Your task to perform on an android device: I want to check my Kanato Goto buddies activity and how much he walks in the morning
Image 0: 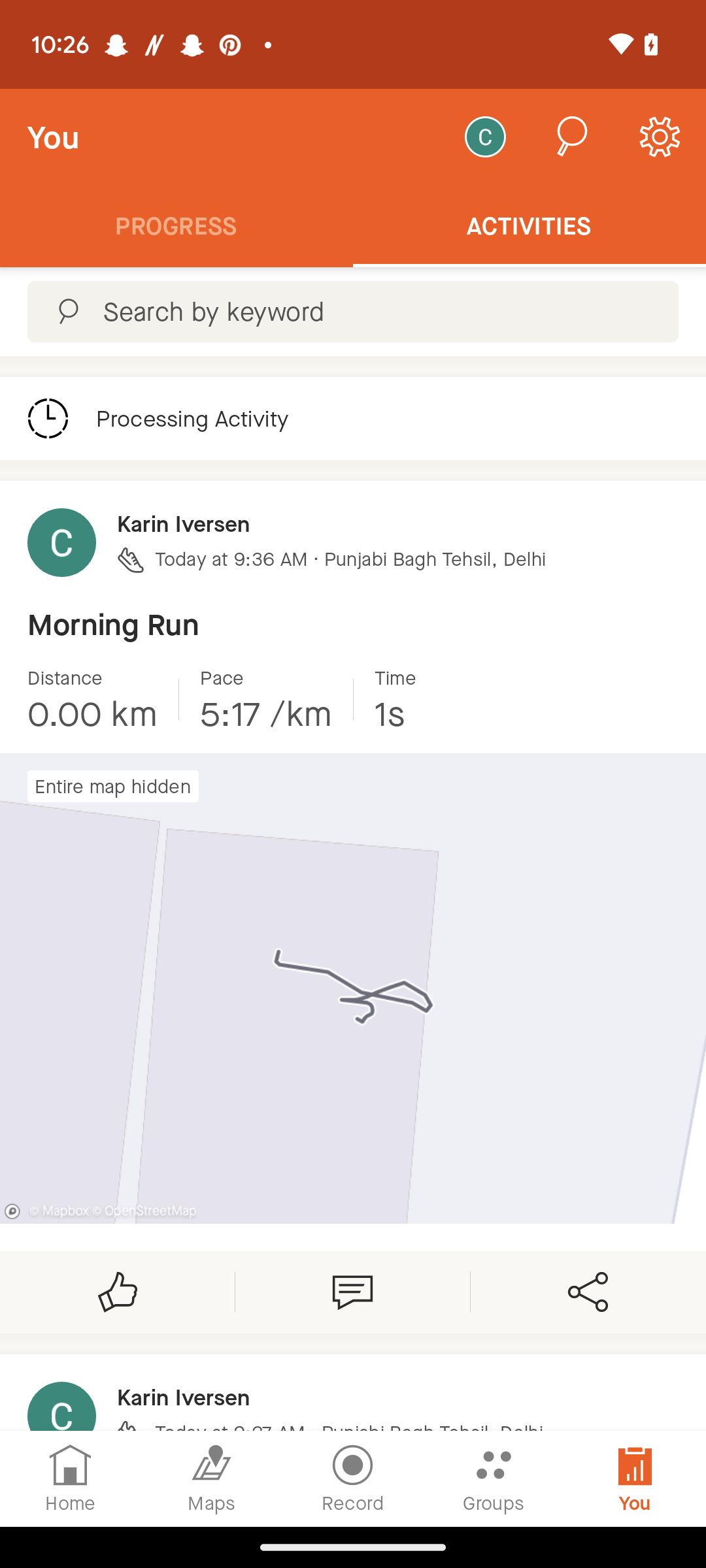
Click on the Groups icon 
Step 0: click (494, 1478)
Image 1: 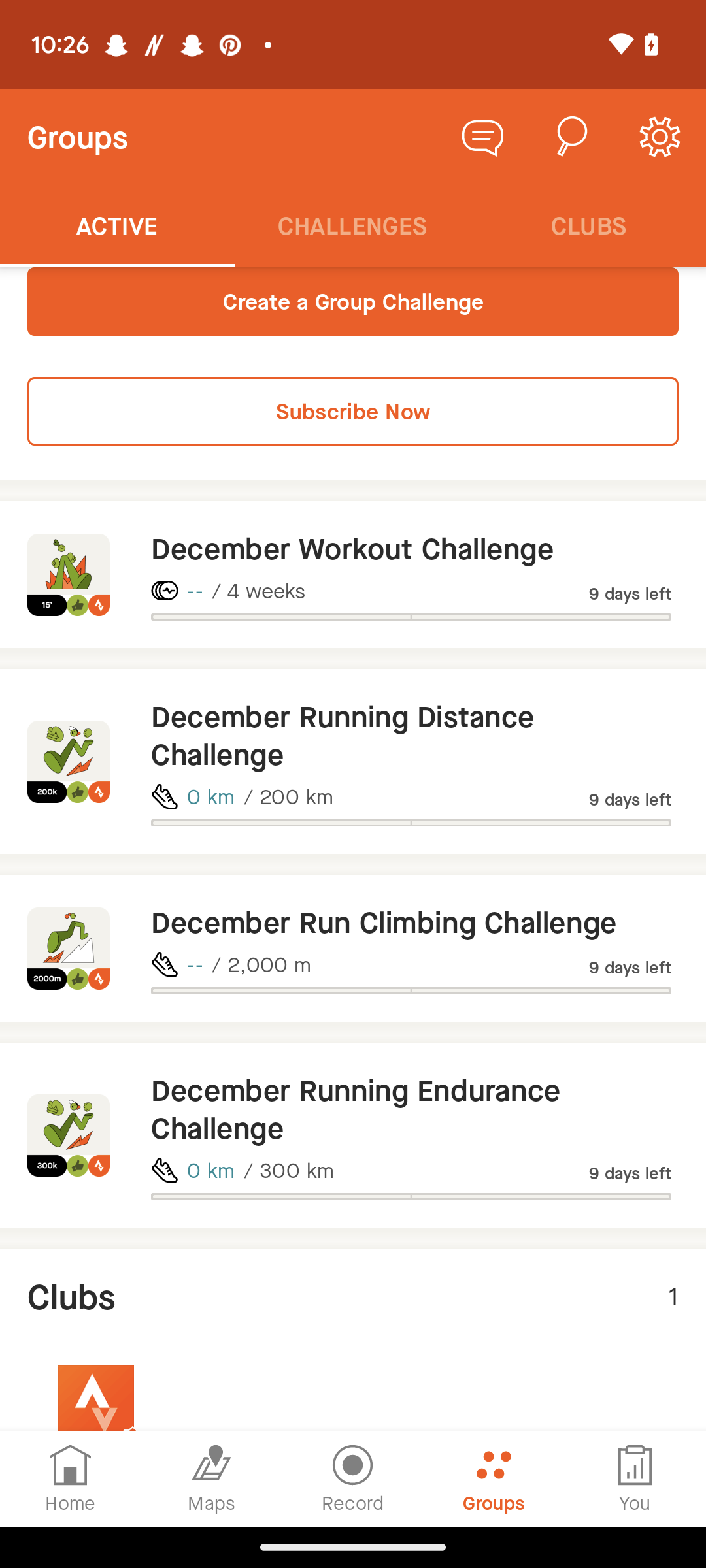
Click on the Running Distance challenge option
Step 1: click (397, 735)
Image 2: 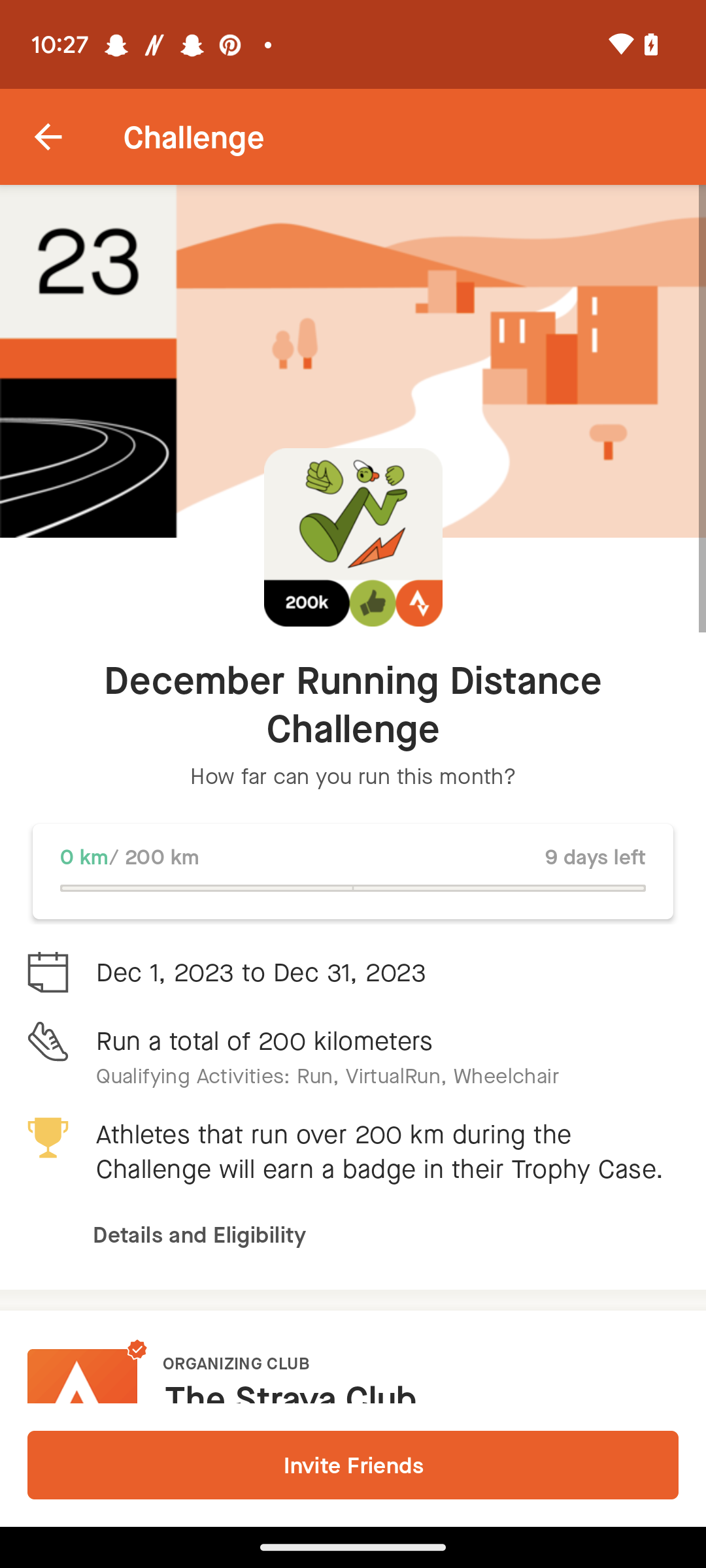
Scroll up to view my friend name
Step 2: scroll down
Image 3: 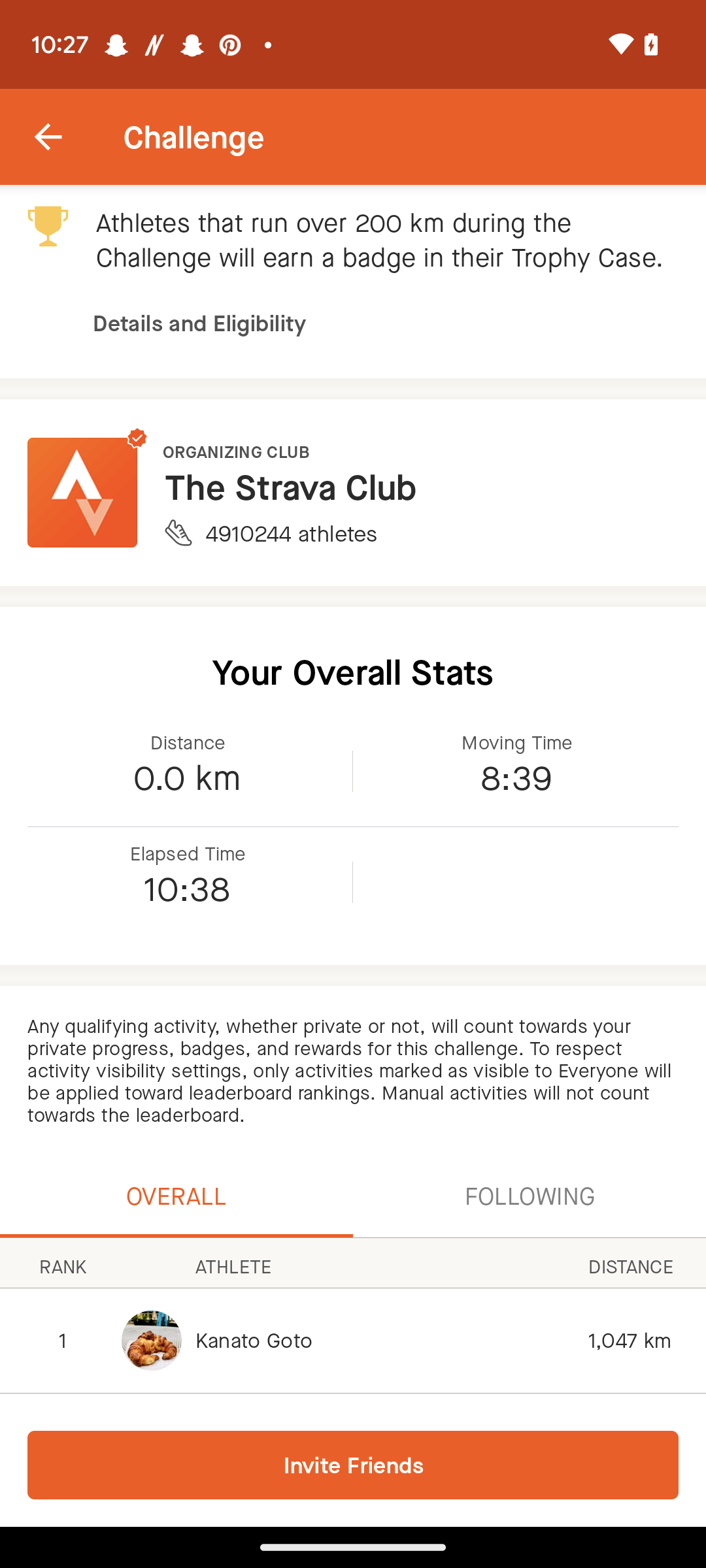
Scroll up to view my friend name
Step 3: scroll down
Image 4: 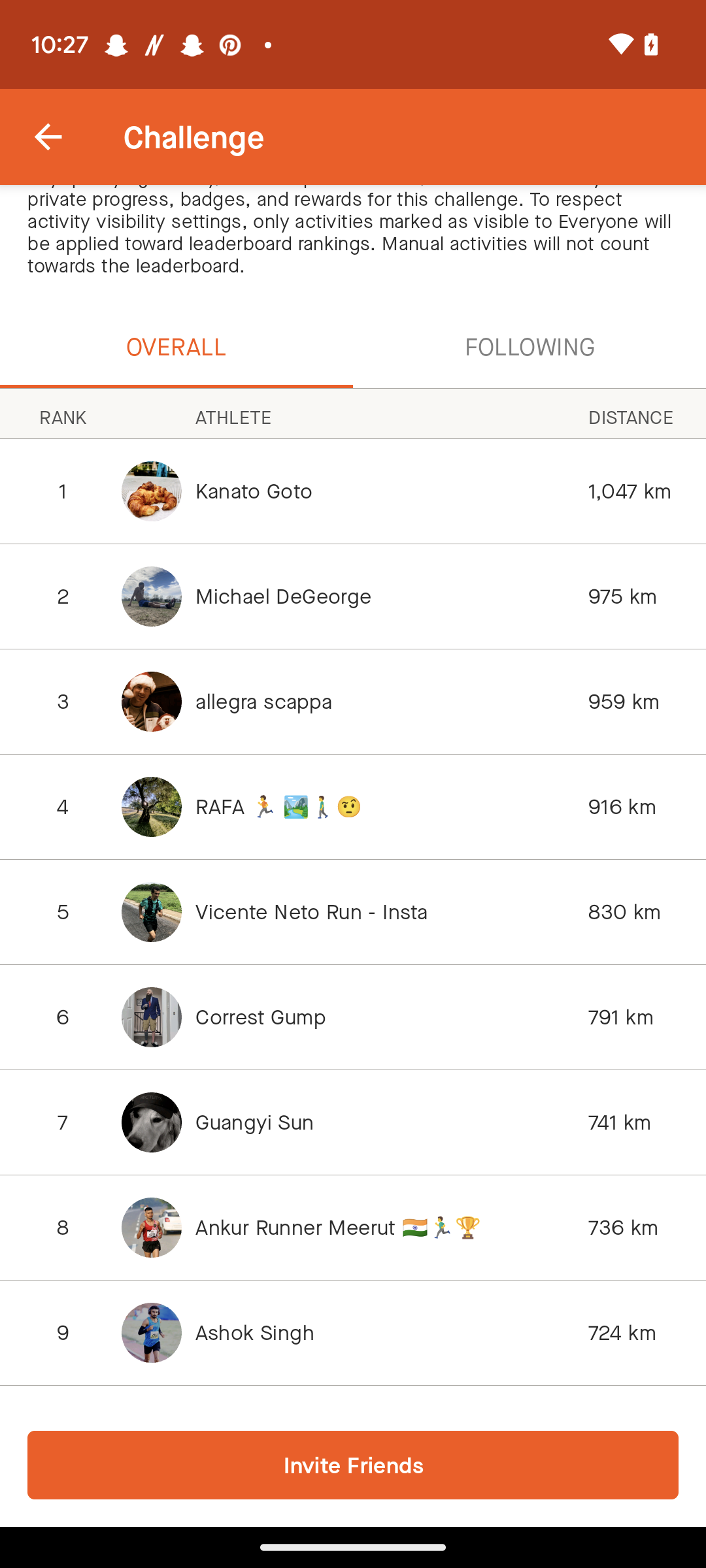
Click on the Following option 
Step 4: click (529, 346)
Image 5: 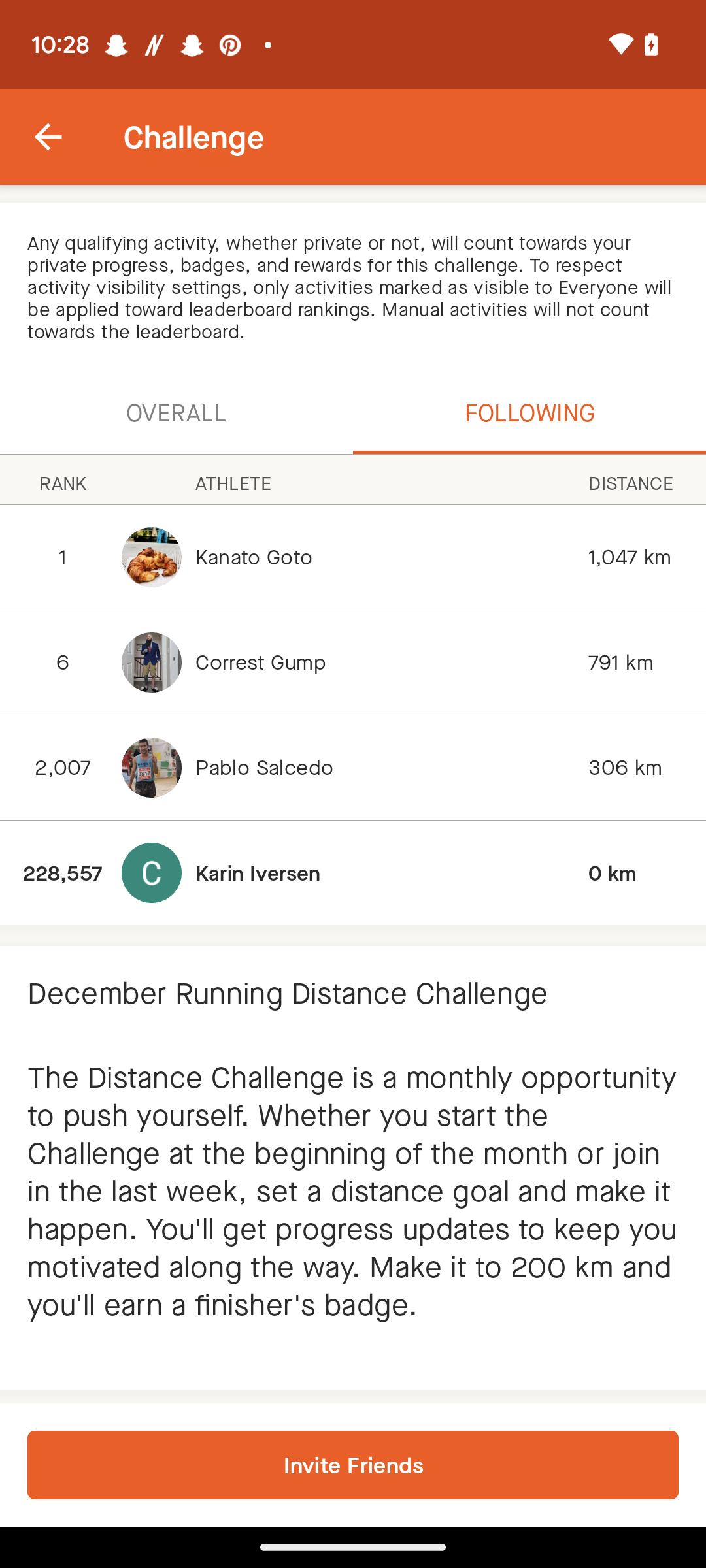
Click on the Kanato Goto name
Step 5: click (333, 568)